Your task to perform on an android device: I want to move a photo to my favorite museum folder
Image 0: 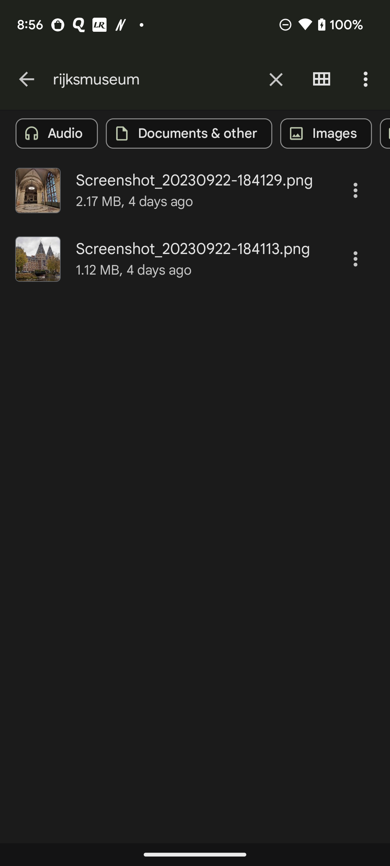
Click on the three dots icon of the first photo
Step 0: click (355, 190)
Image 1: 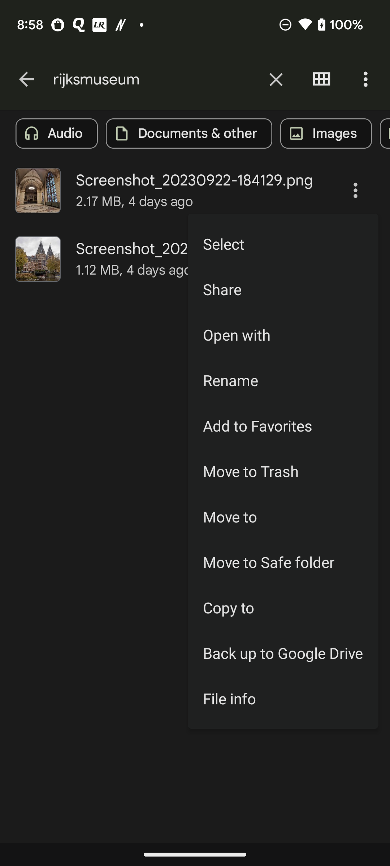
Click on the Move to option
Step 1: click (283, 516)
Image 2: 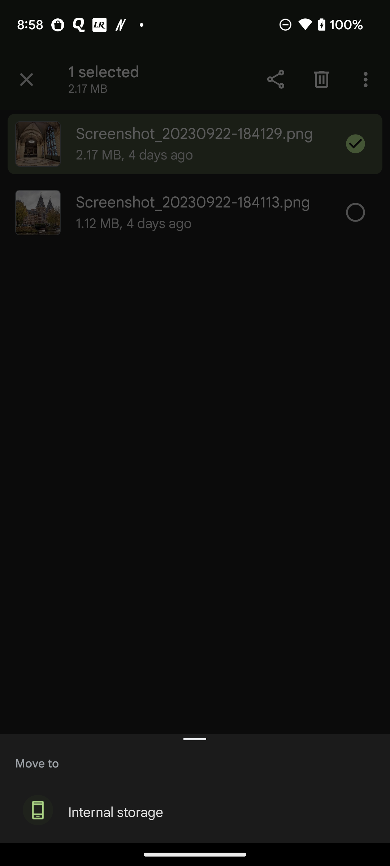
Click on the Internal storage 
Step 2: click (116, 812)
Image 3: 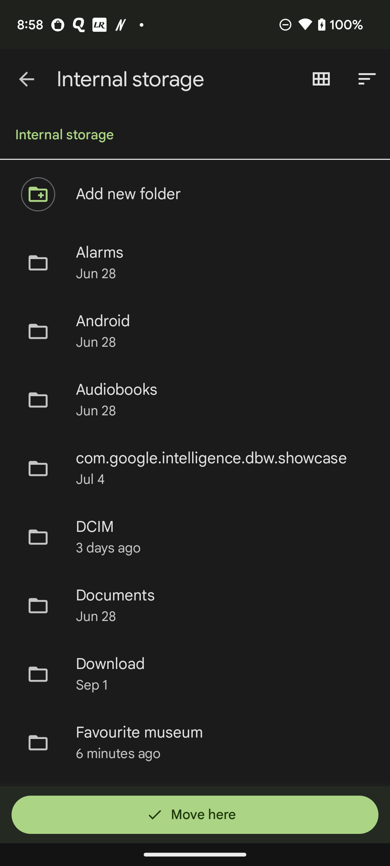
Click on the Favourite museum folder
Step 3: click (214, 743)
Image 4: 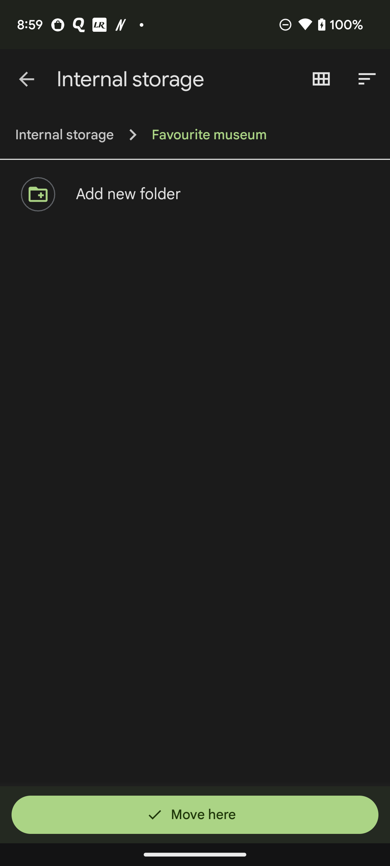
Click on the Move here option at the bottom of the screen
Step 4: click (195, 814)